Your task to perform on an android device: View the 850 BlackBurn formal shoes details in the Shopclues app.
Image 0: 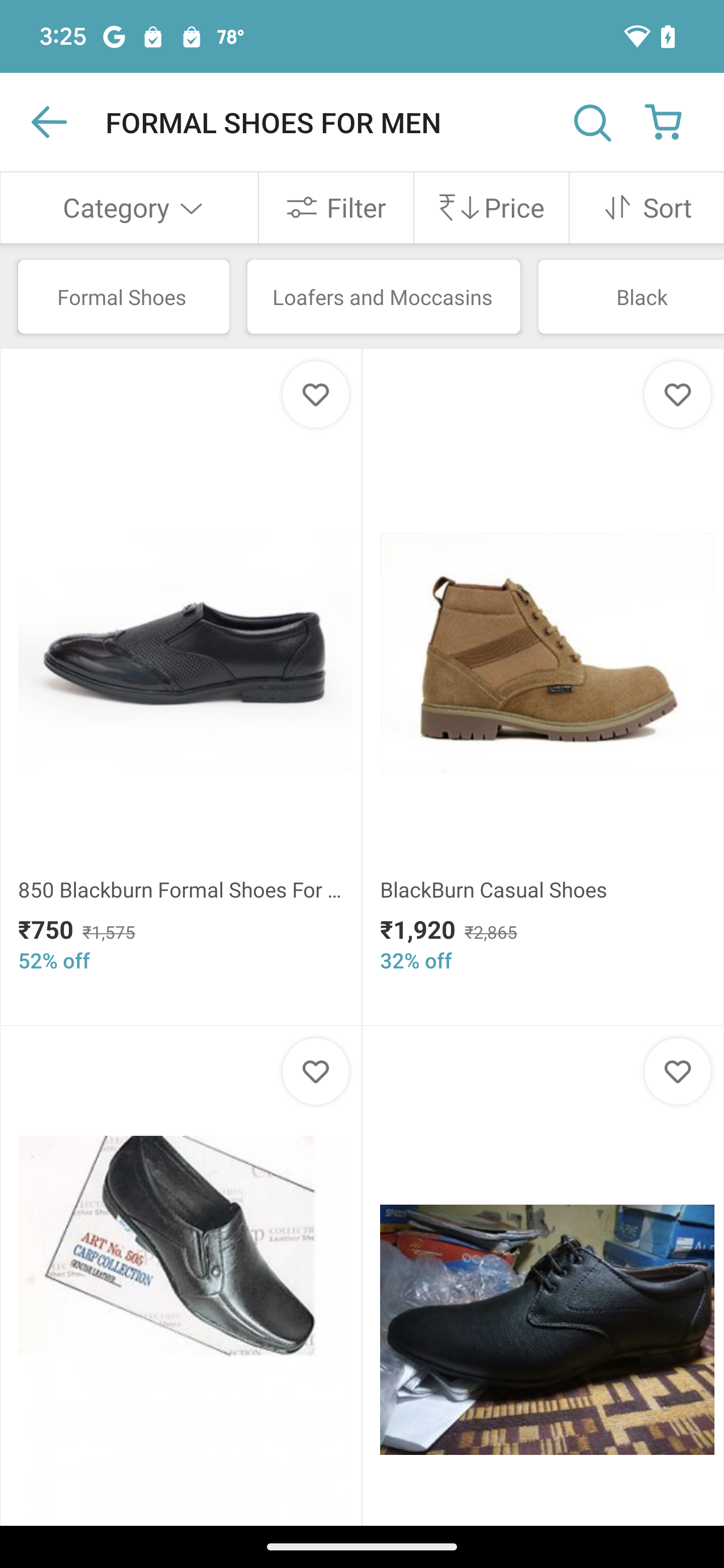
Click on the 850 BlackBurn Formal shoes
Step 0: click (185, 653)
Image 1: 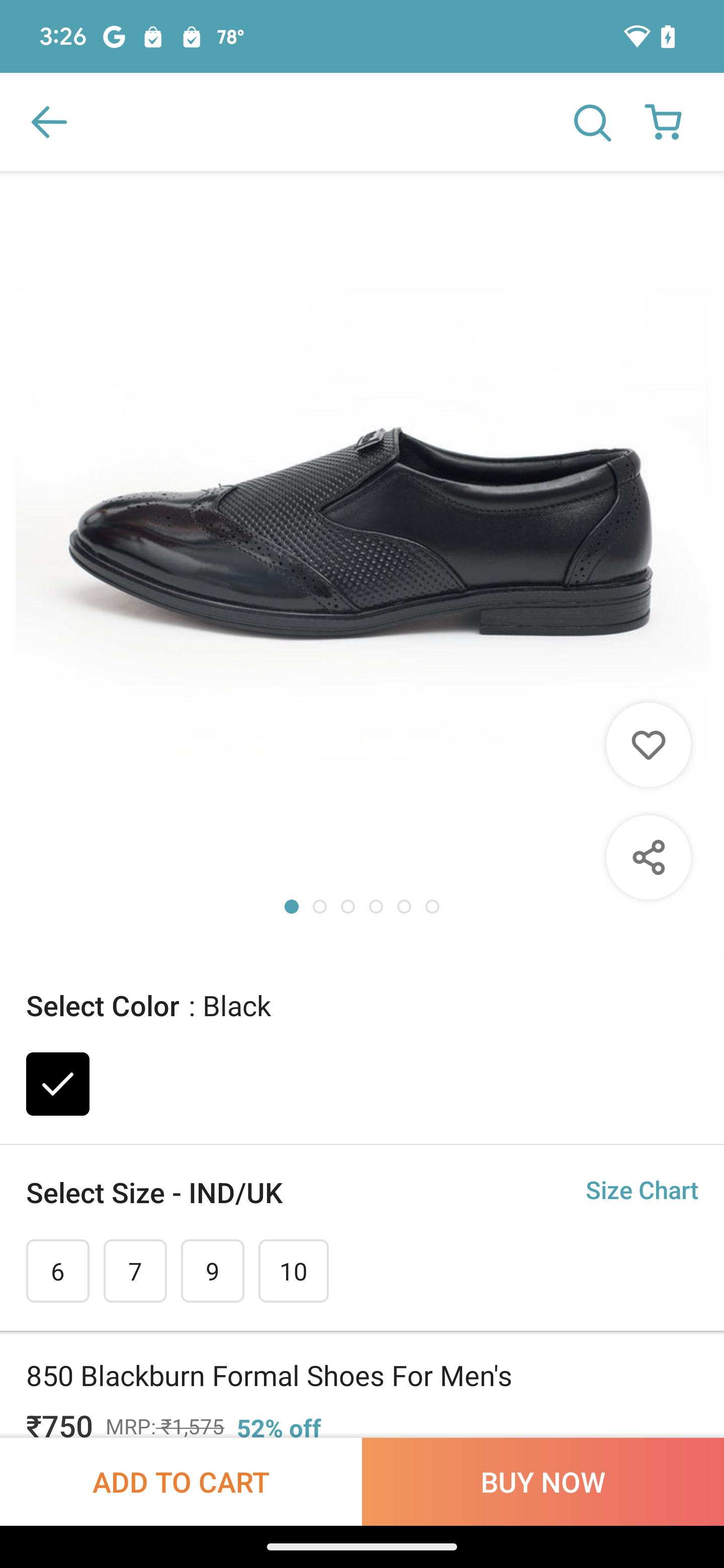
Swipe up on the screen to view the details 
Step 1: scroll down
Image 2: 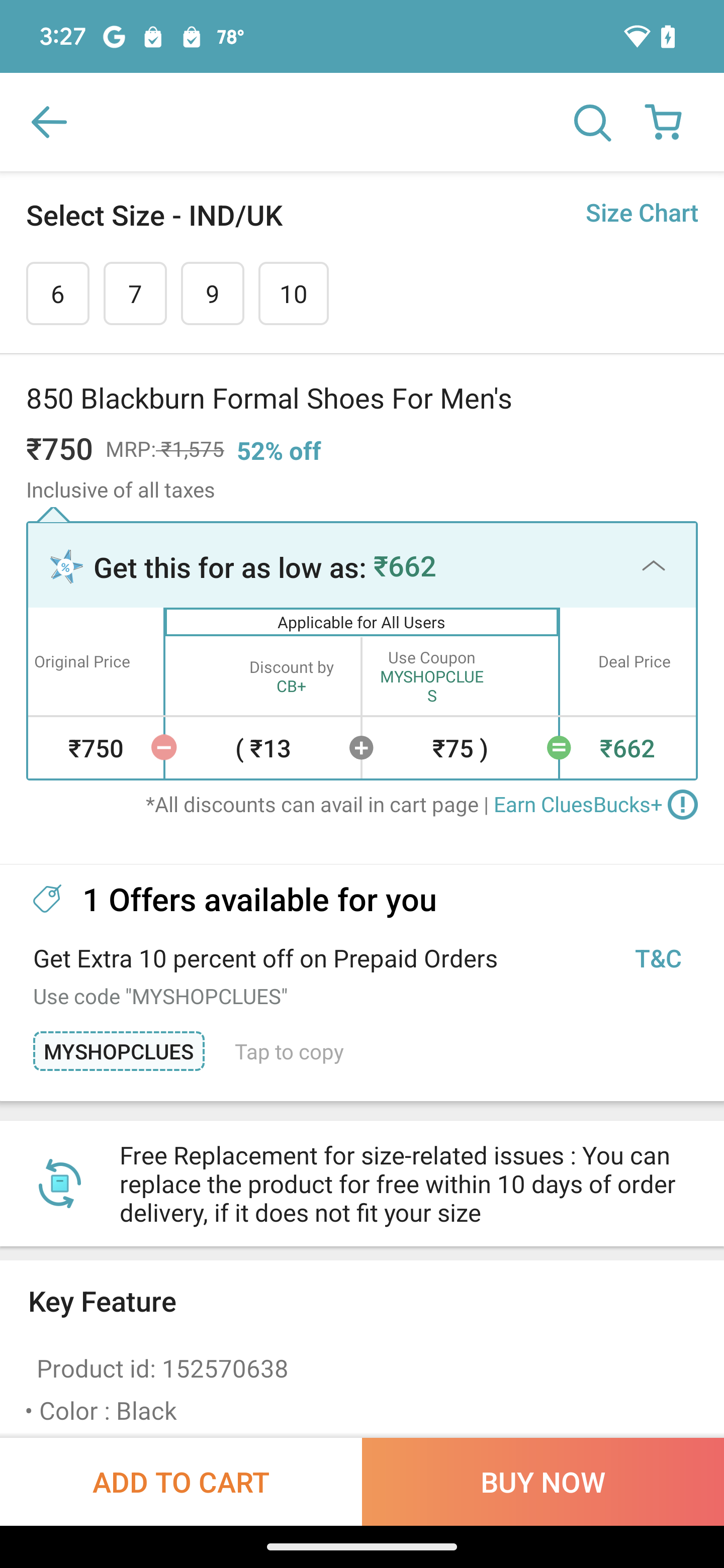
Swipe up on the screen to view the details 
Step 2: scroll down